Your task to perform on an android device: In the current open document, add the second image from my gallery on the OfficeSuite app.
Image 0: 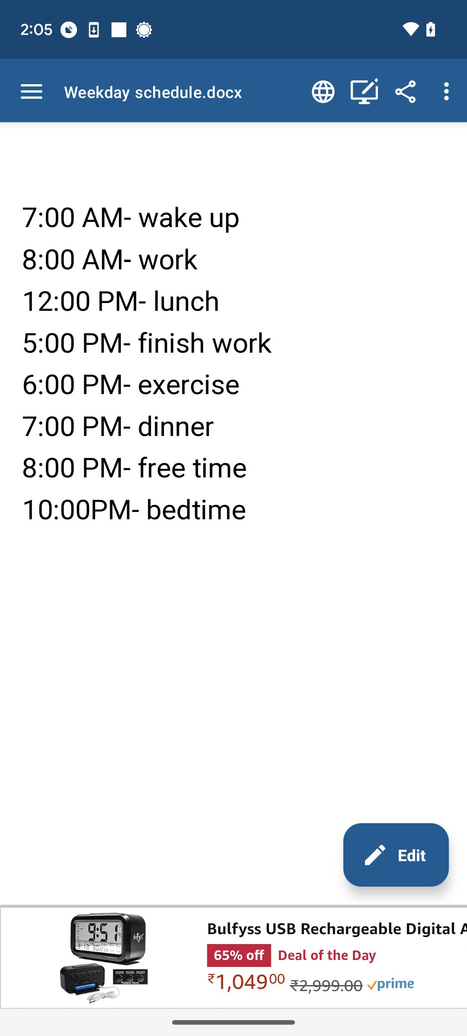
Click on the edit icon at the bottom right of the screen.
Step 0: click (396, 855)
Image 1: 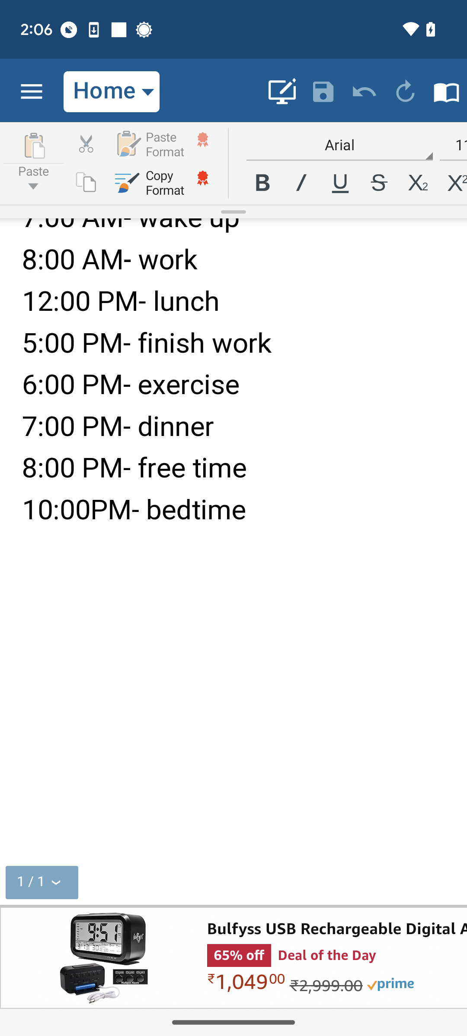
Click on the home menu icon at the top of the screen.
Step 1: click (100, 92)
Image 2: 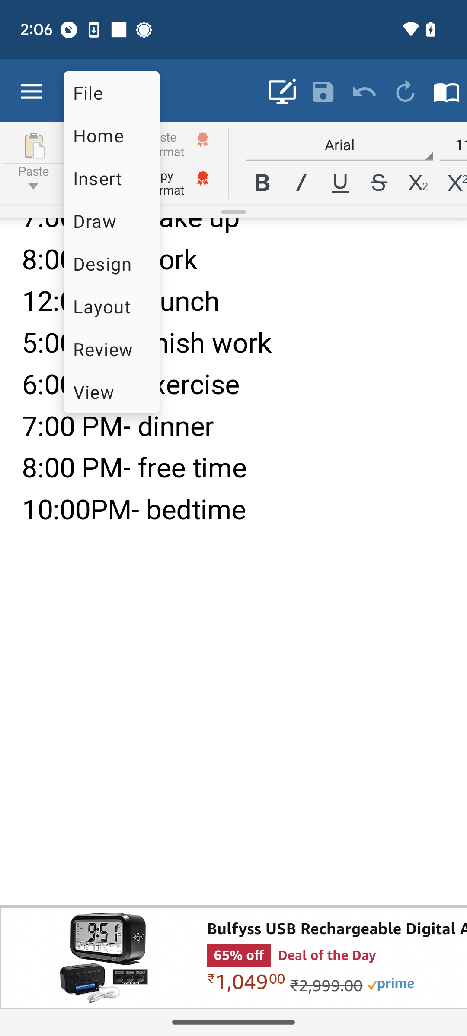
Click on insert menu.
Step 2: click (112, 172)
Image 3: 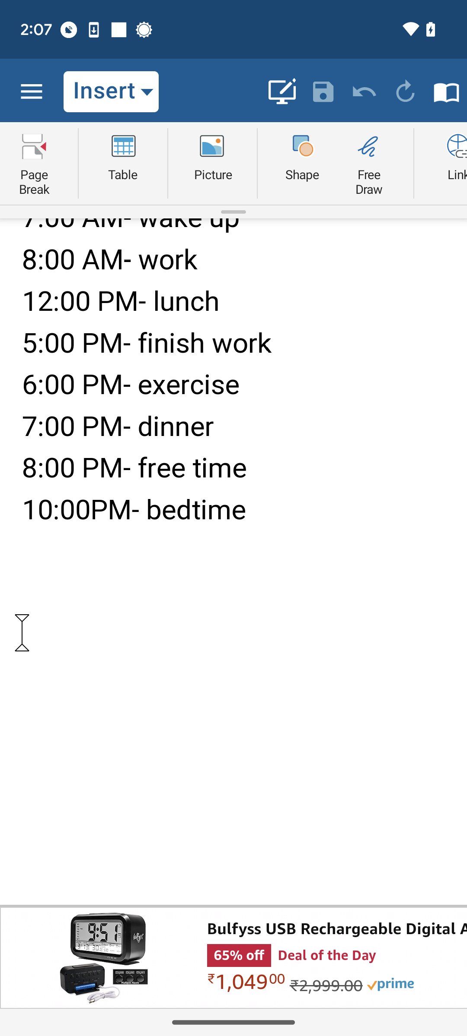
Click on the picture icon.
Step 3: click (212, 156)
Image 4: 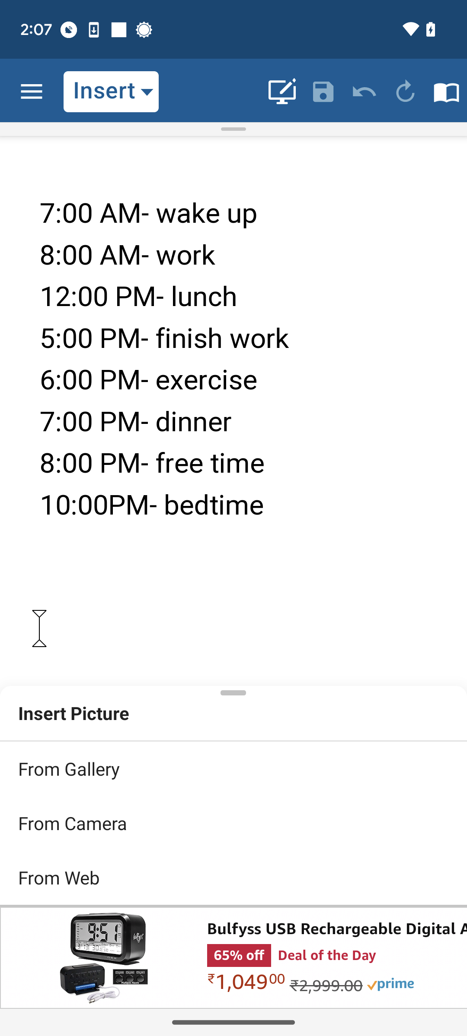
Click on From Gallery tab.
Step 4: click (233, 768)
Image 5: 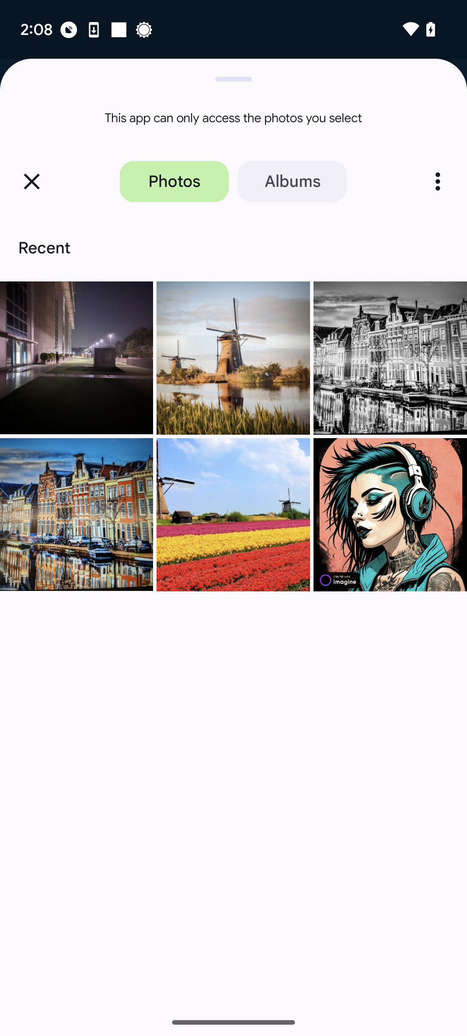
Click on the second image.
Step 5: click (233, 358)
Image 6: 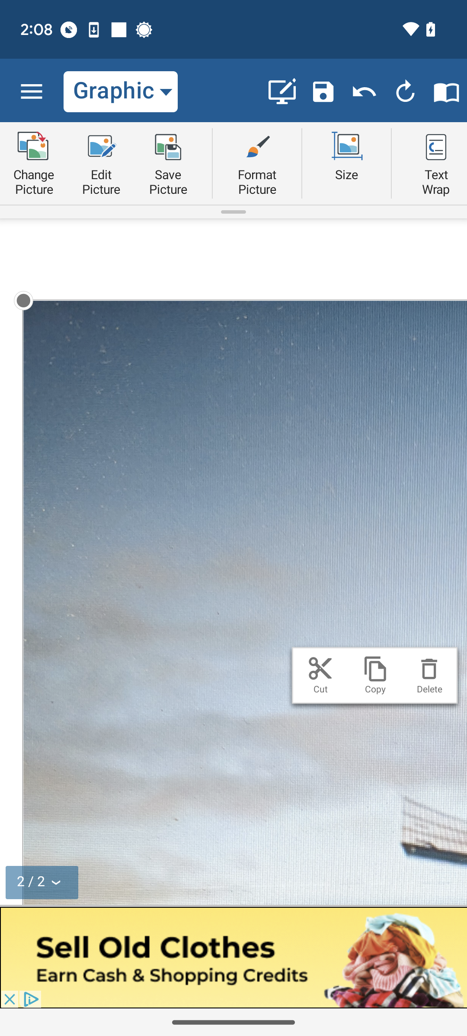
Click on the second image.
Step 6: wait